Your task to perform on an android device: I want to purchase the Vimal Jonney Slim Fit track pants I've fallen in love with on the Amazon app. I'm therefore adding it to my cart before making a decision.
Image 0: 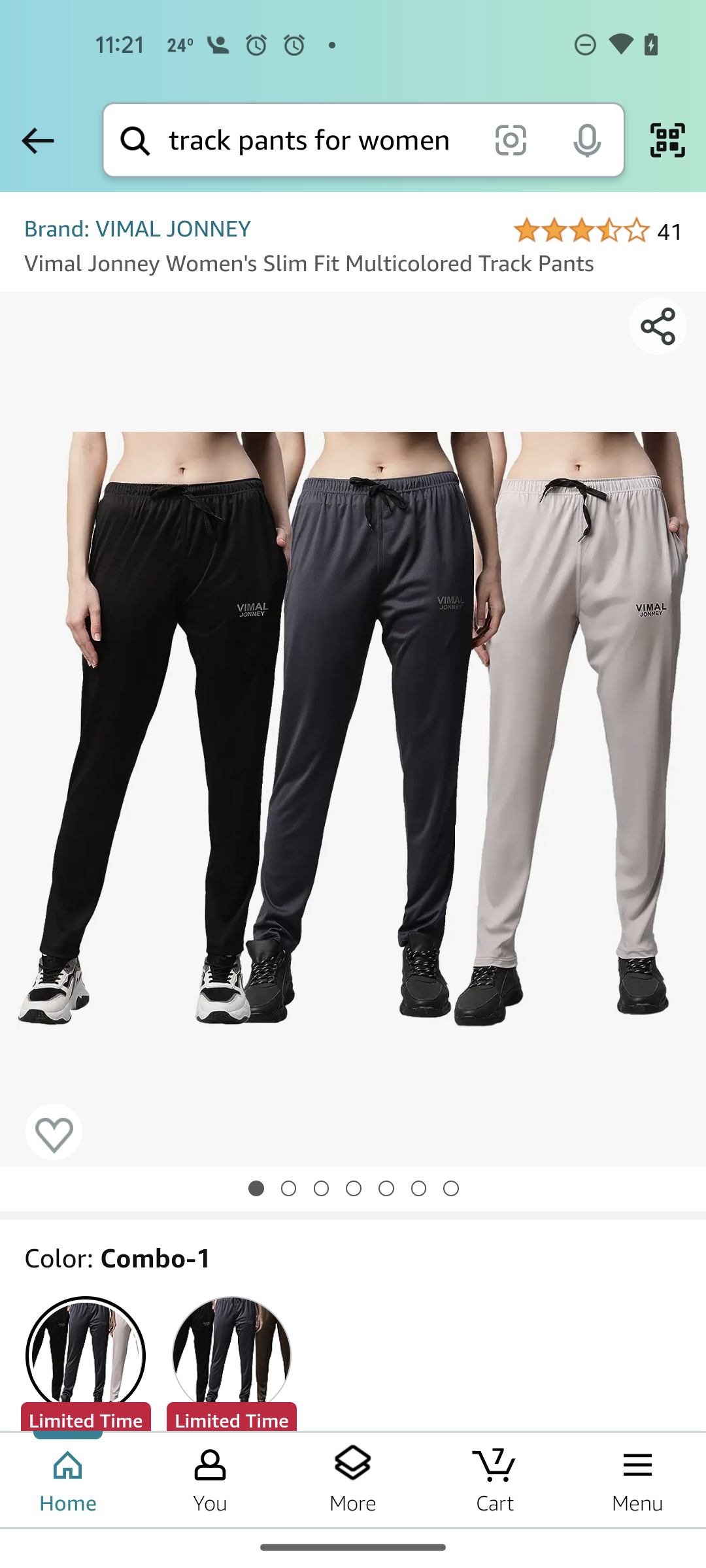
Swipe up to view the Add to cart tab
Step 0: scroll down
Image 1: 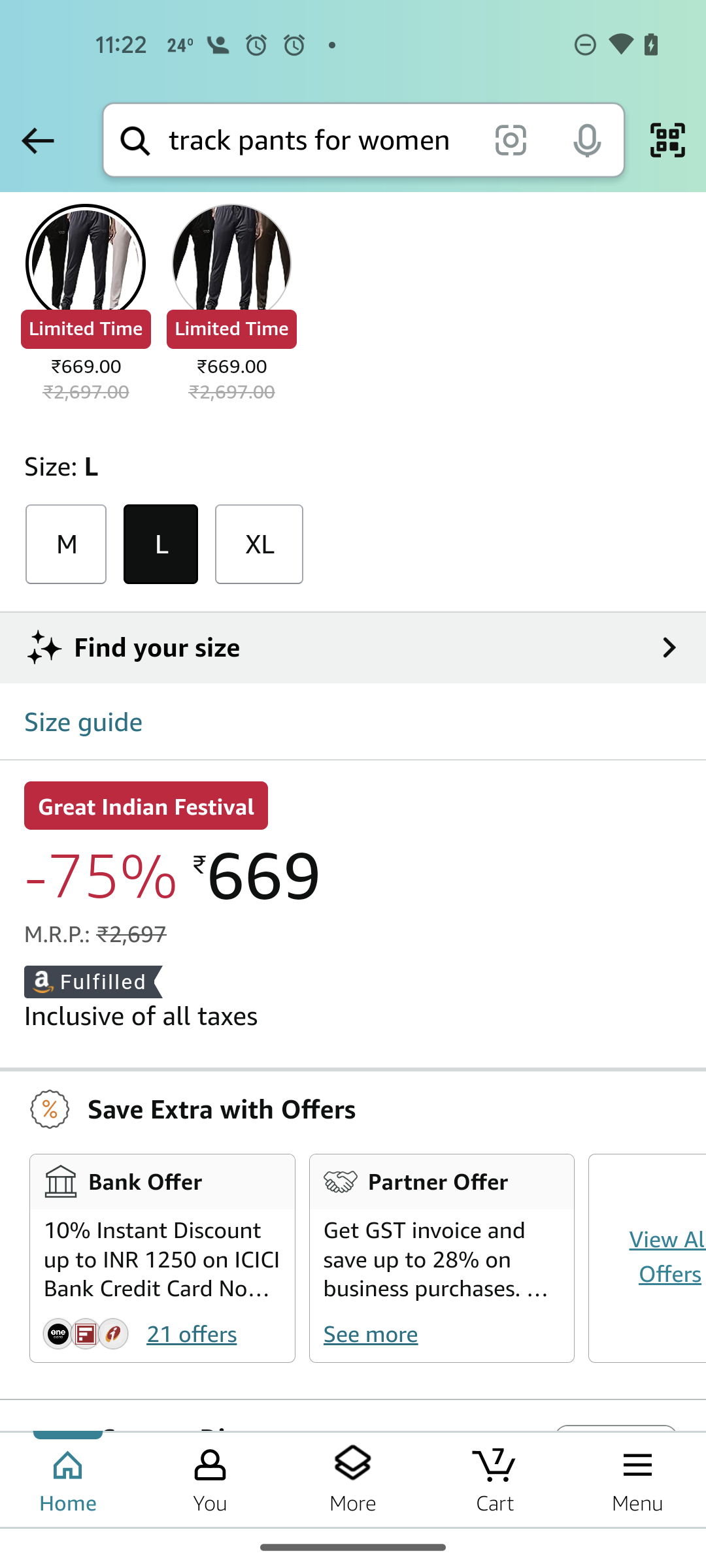
Swipe up to view the Add to cart tab
Step 1: scroll down
Image 2: 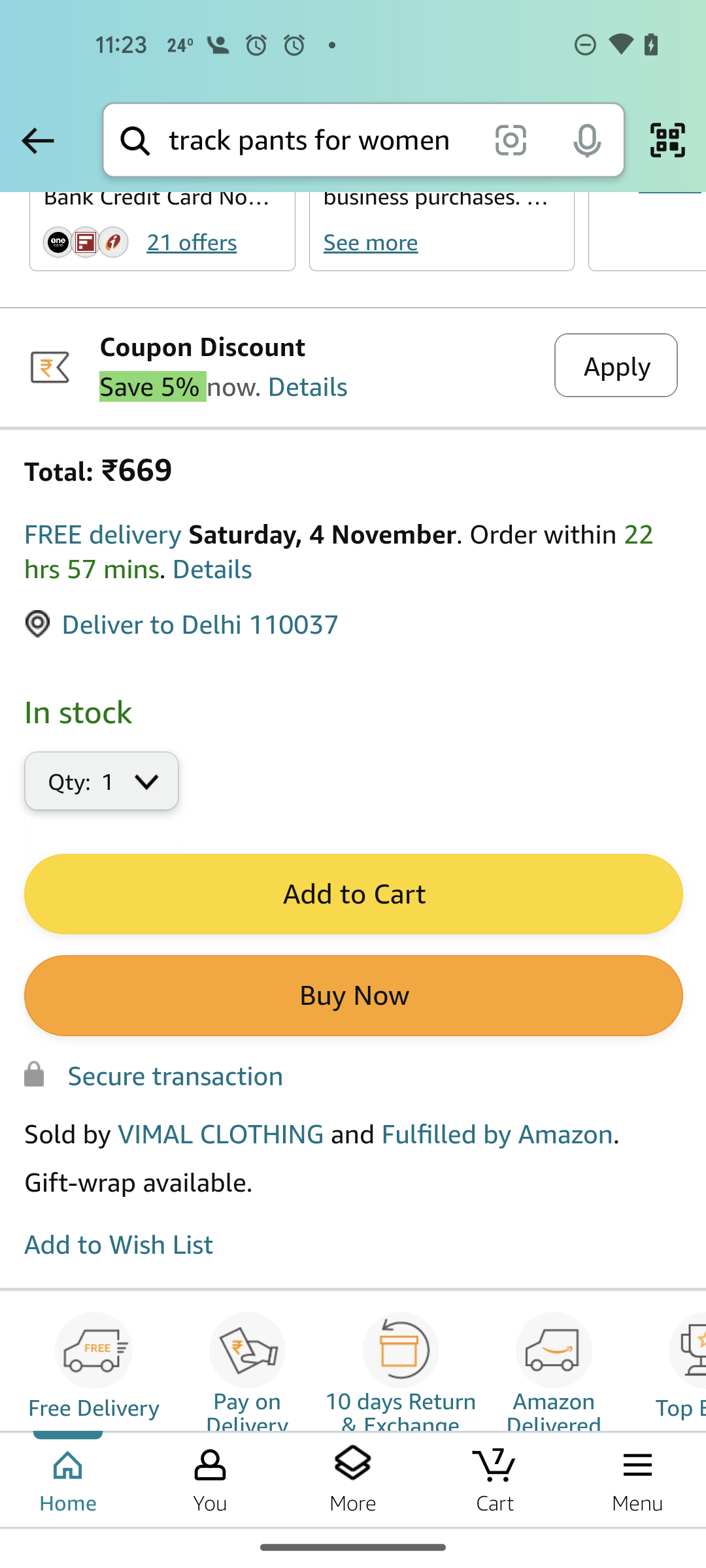
Click on the Add to cart tab
Step 2: click (352, 894)